Your task to perform on an android device: Open the AllTrails enter the location himachal pradesh and show the list of trails in Himachal 
Image 1: 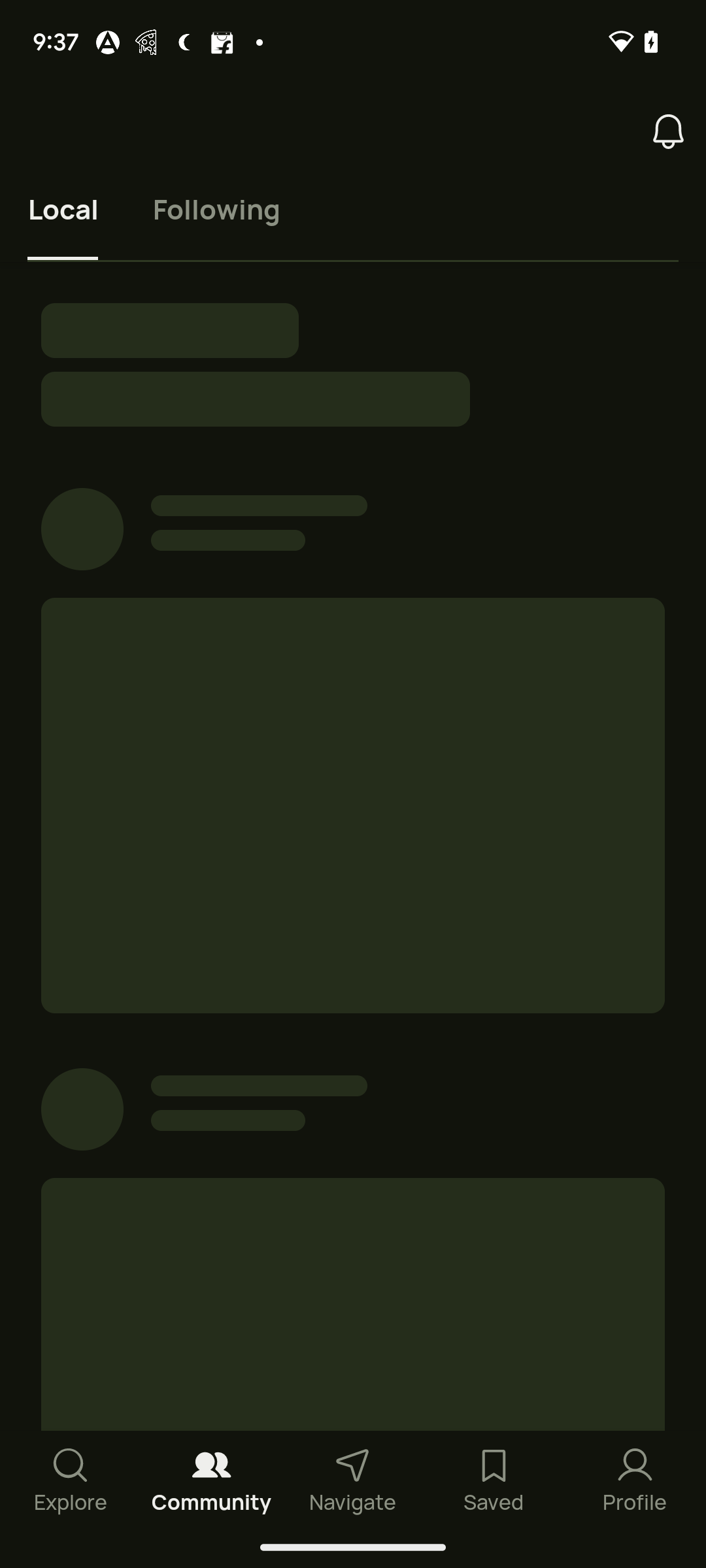
go to the explore icon at the bottom left corner of the screen
Step 1: click (71, 1478)
Image 2: 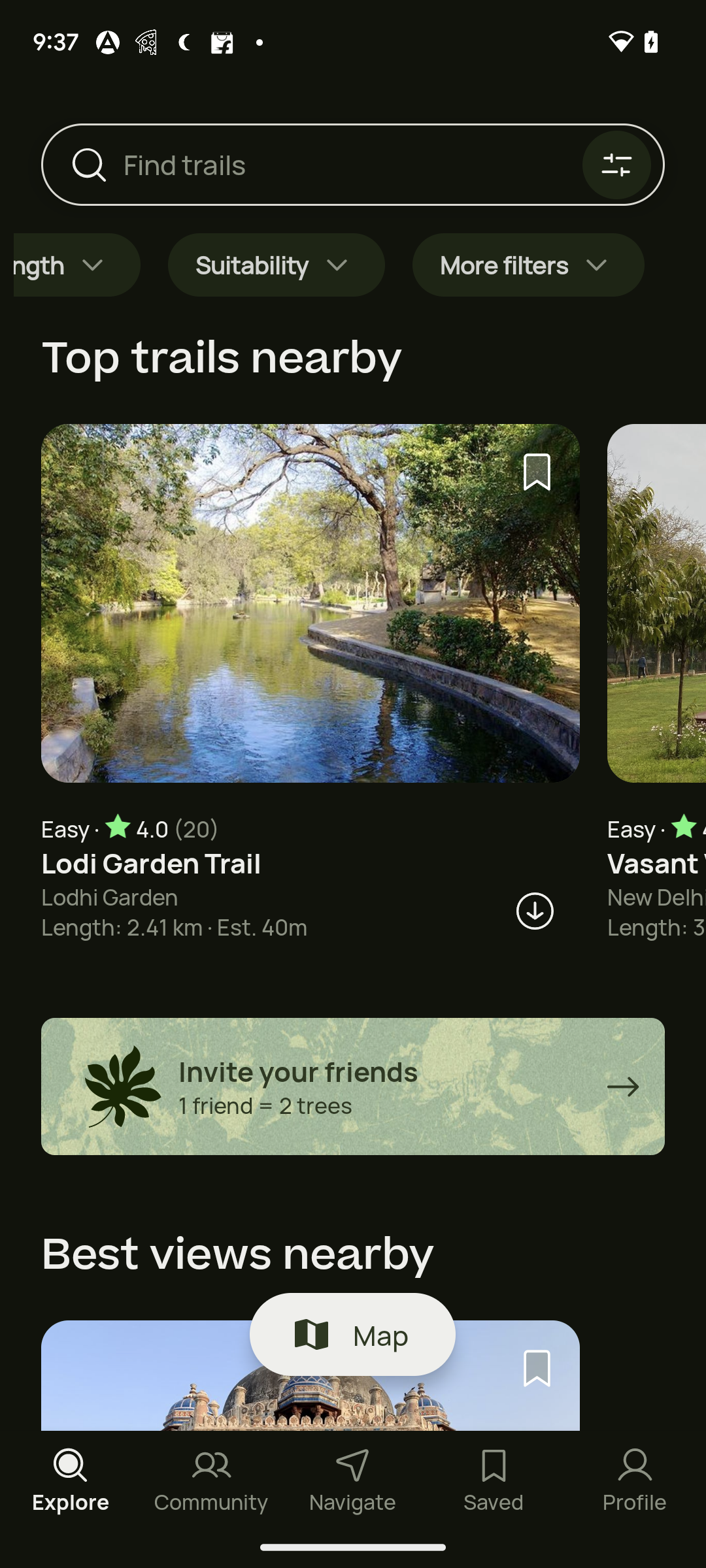
search Himachal pradesh 
Step 2: wait
Image 3: 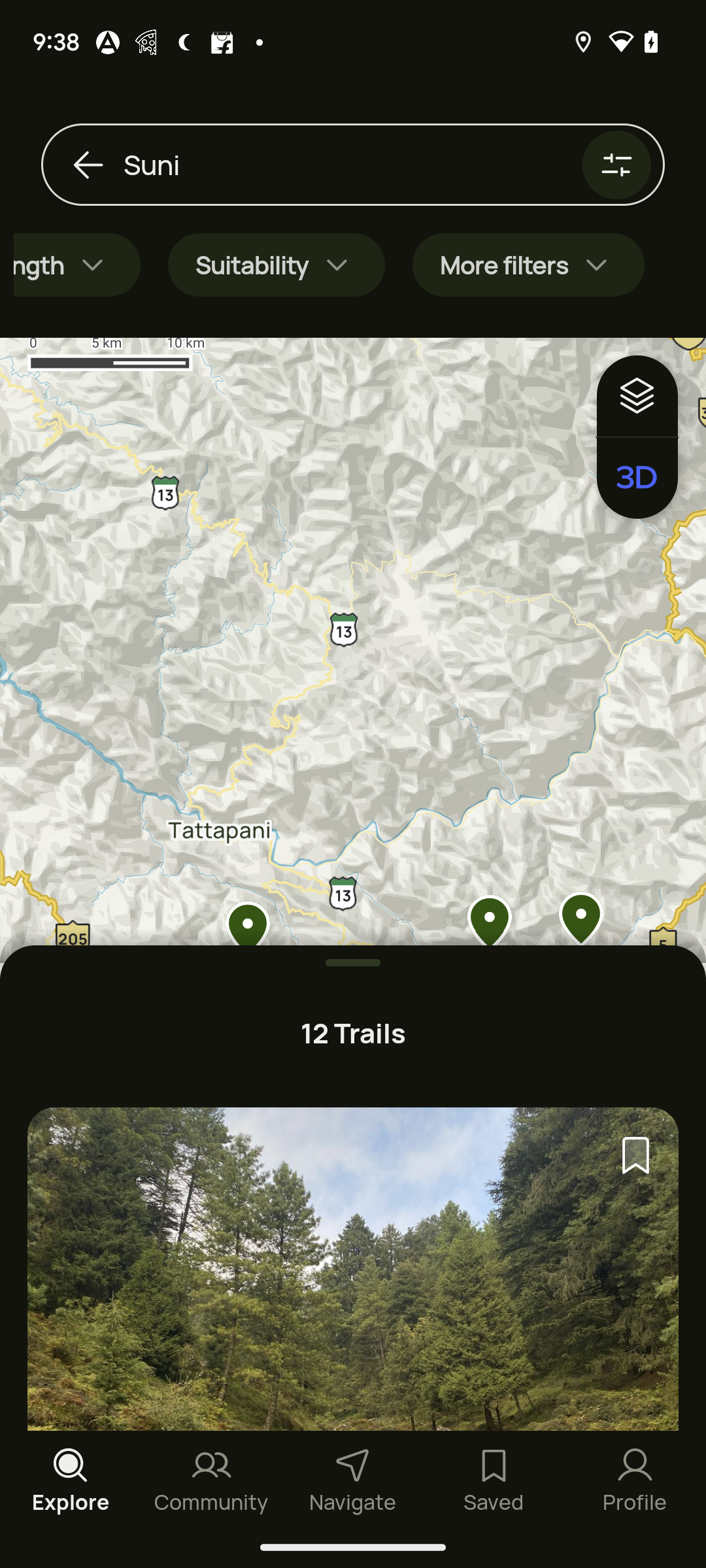
swipe up to view the all trails
Step 3: scroll down